Your task to perform on an android device: On the Drive app, I want to upload the Eiffel Tower file to my Drive in case it gets accidentally deleted from my phone storage but will remain saved on Google Drive, so upload an Eiffel Tower image file.
Image 0: 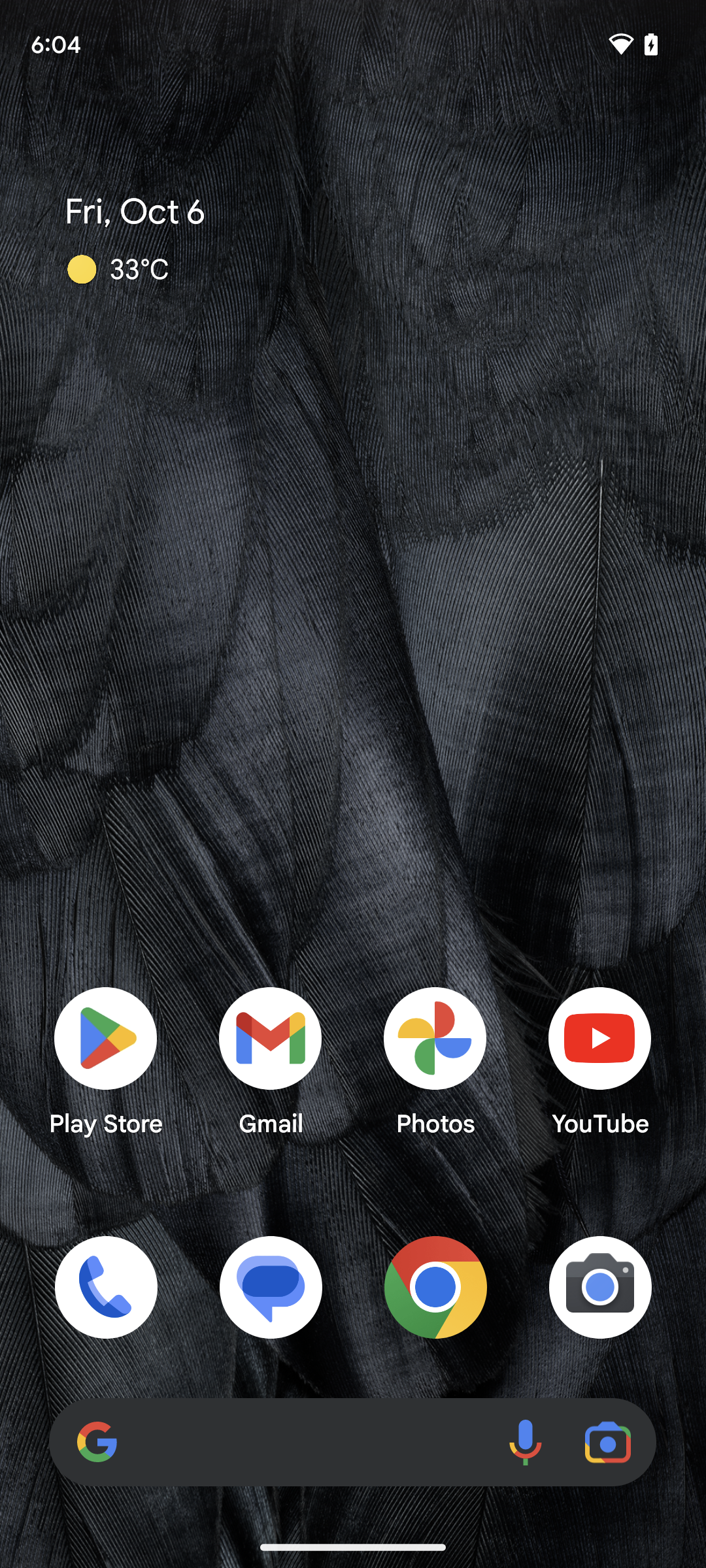
Open the Drive app.
Step 0: open app "Drive"
Image 1: 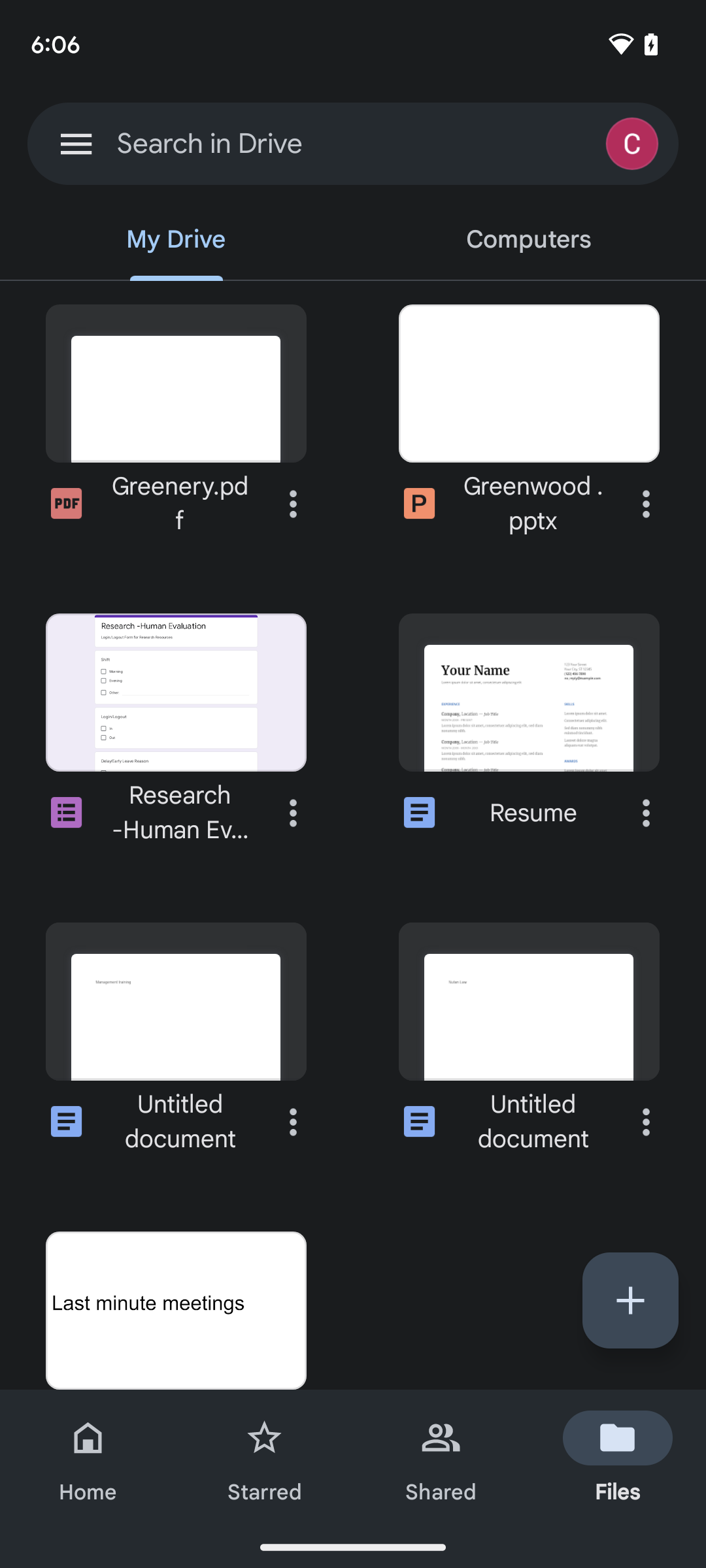
Tap on the Add icon present on the screen.
Step 1: click (630, 1300)
Image 2: 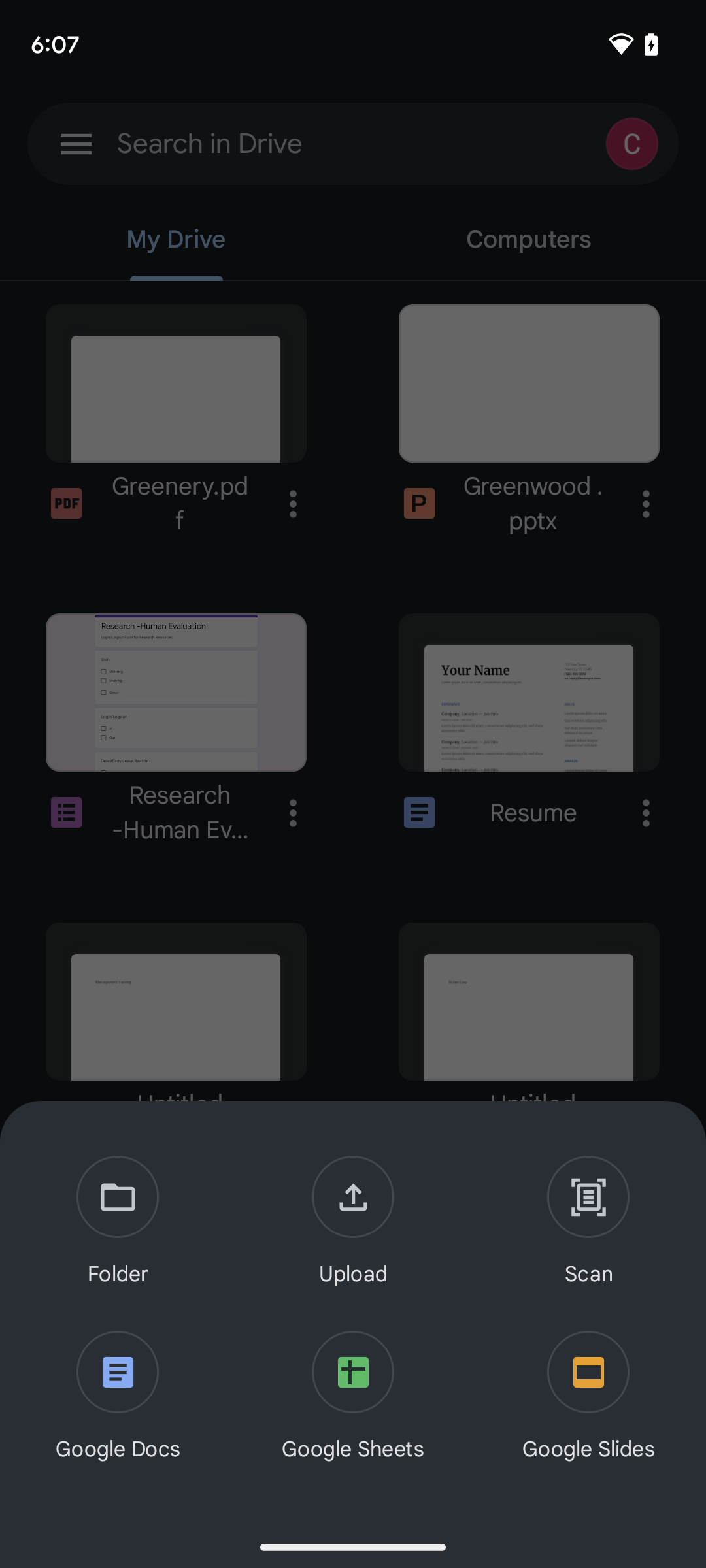
Tap the upload icon present at the bottom of the screen.
Step 2: click (353, 1222)
Image 3: 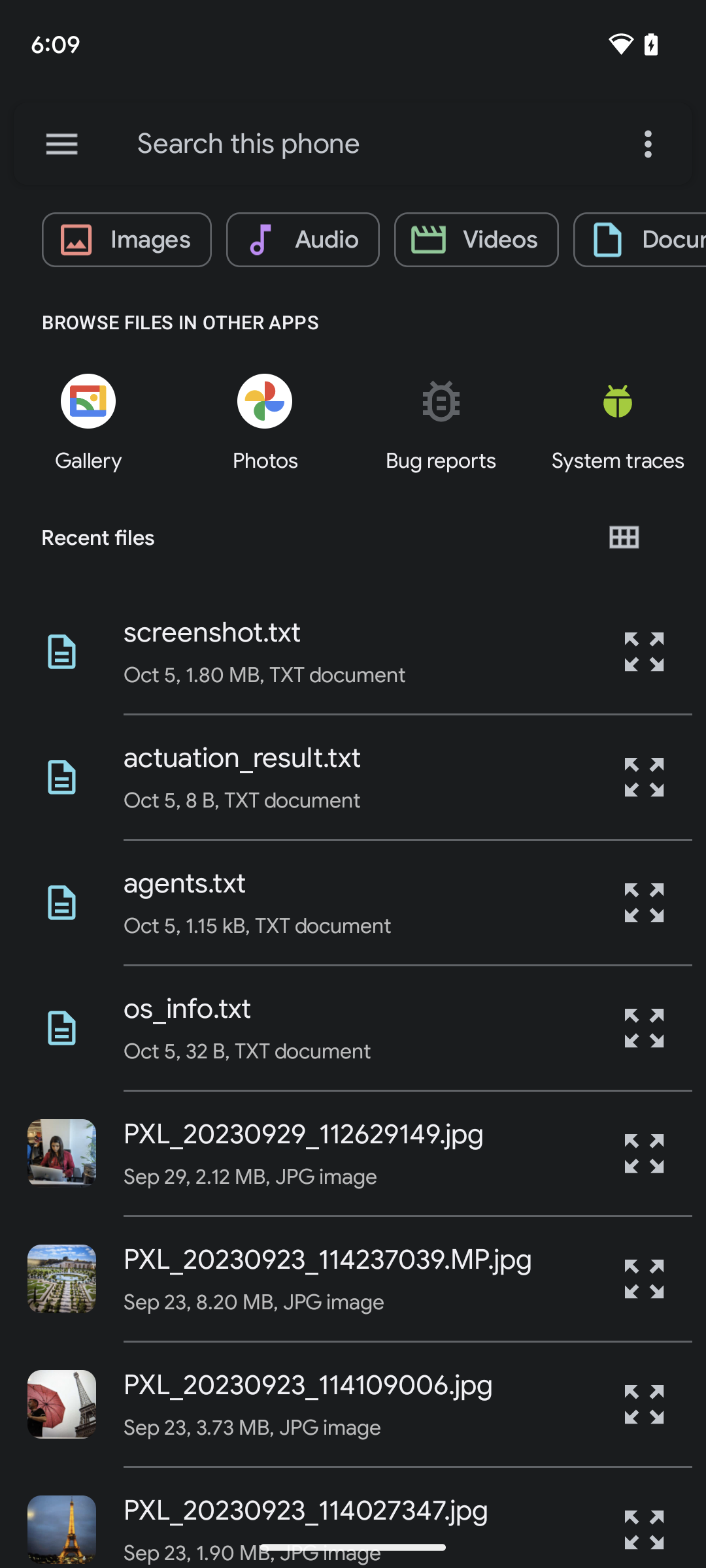
Tap on the Eiffel Tower image.
Step 3: click (67, 1404)